Your task to perform on an android device: Carlos wants to try a new chocolate cake, so he asks for my advice. Send the Paleo flourless chocolate cake to Carlos3345@gmail.com via the Side Chef app.
Image 0: 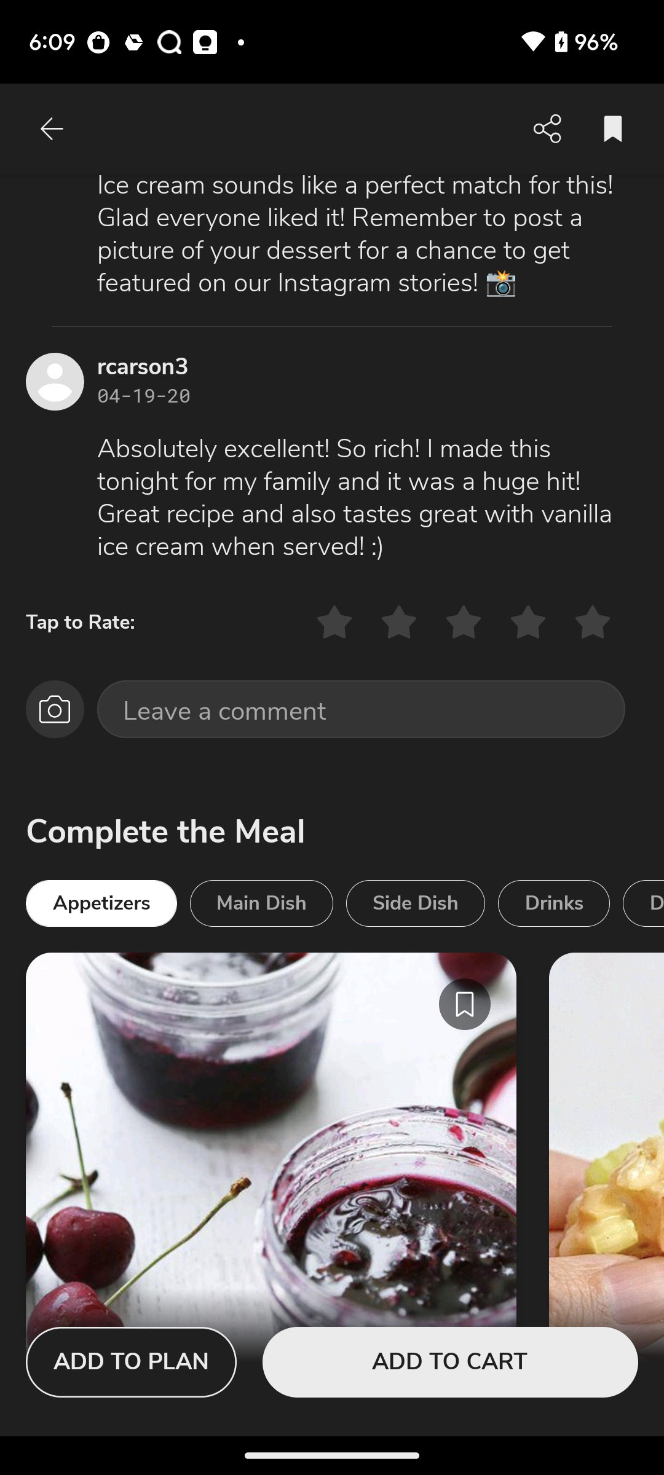
Click on the share icon at the top right corner of the screen
Step 0: click (368, 132)
Image 1: 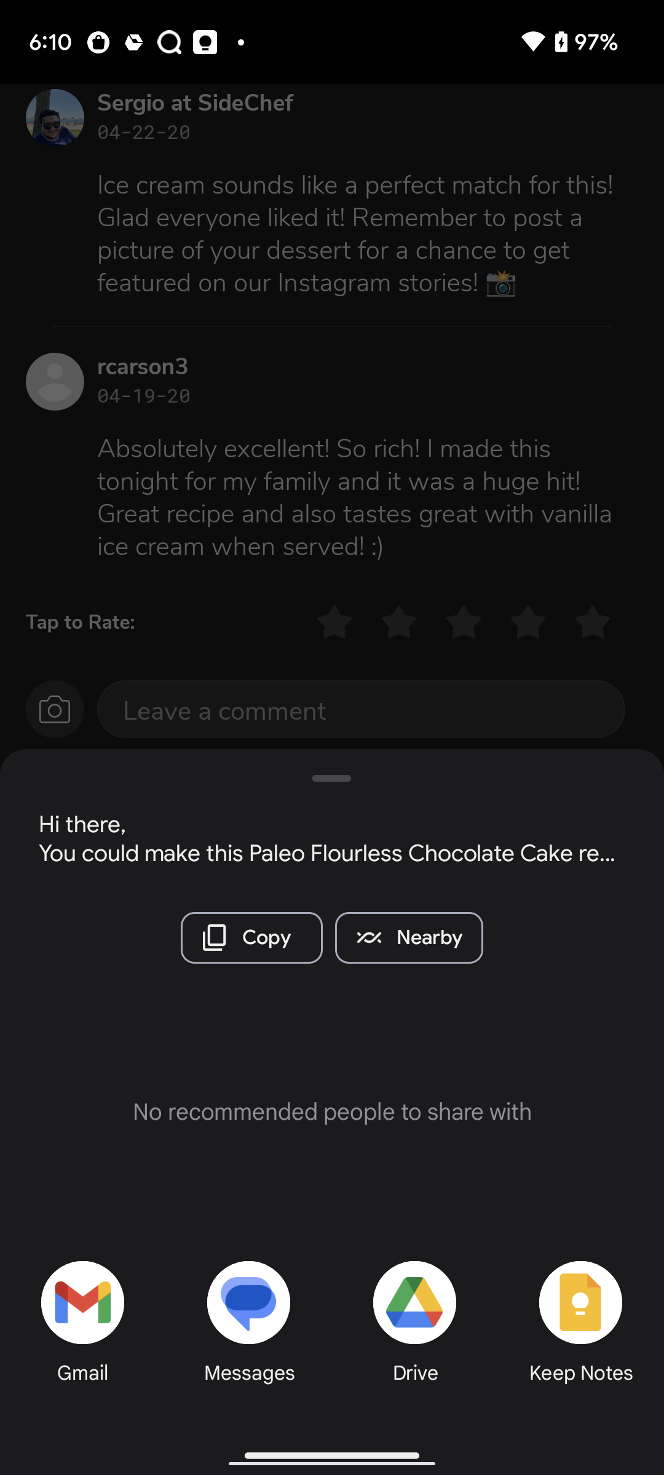
Click on the gmail option
Step 1: click (76, 1305)
Image 2: 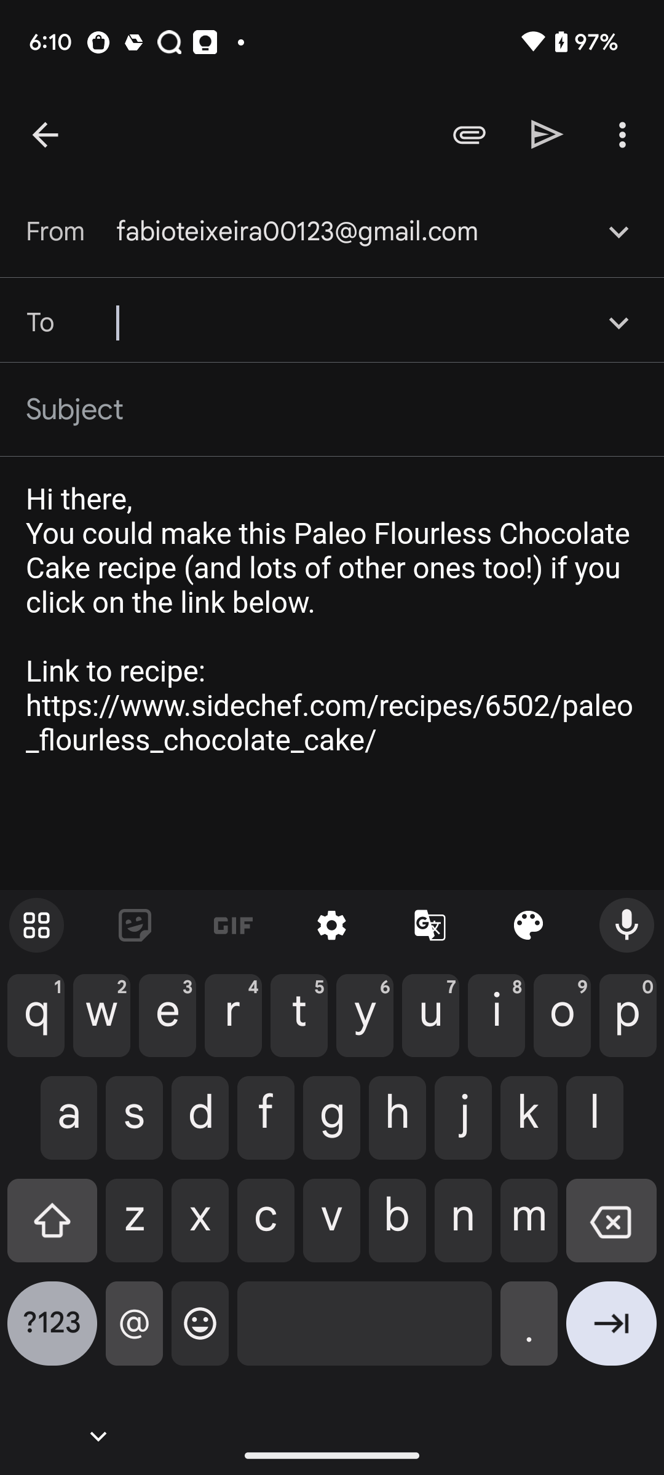
add recipient to Carlos3345@gmail.com
Step 2: type "Carlos3345@gmail.com"
Image 3: 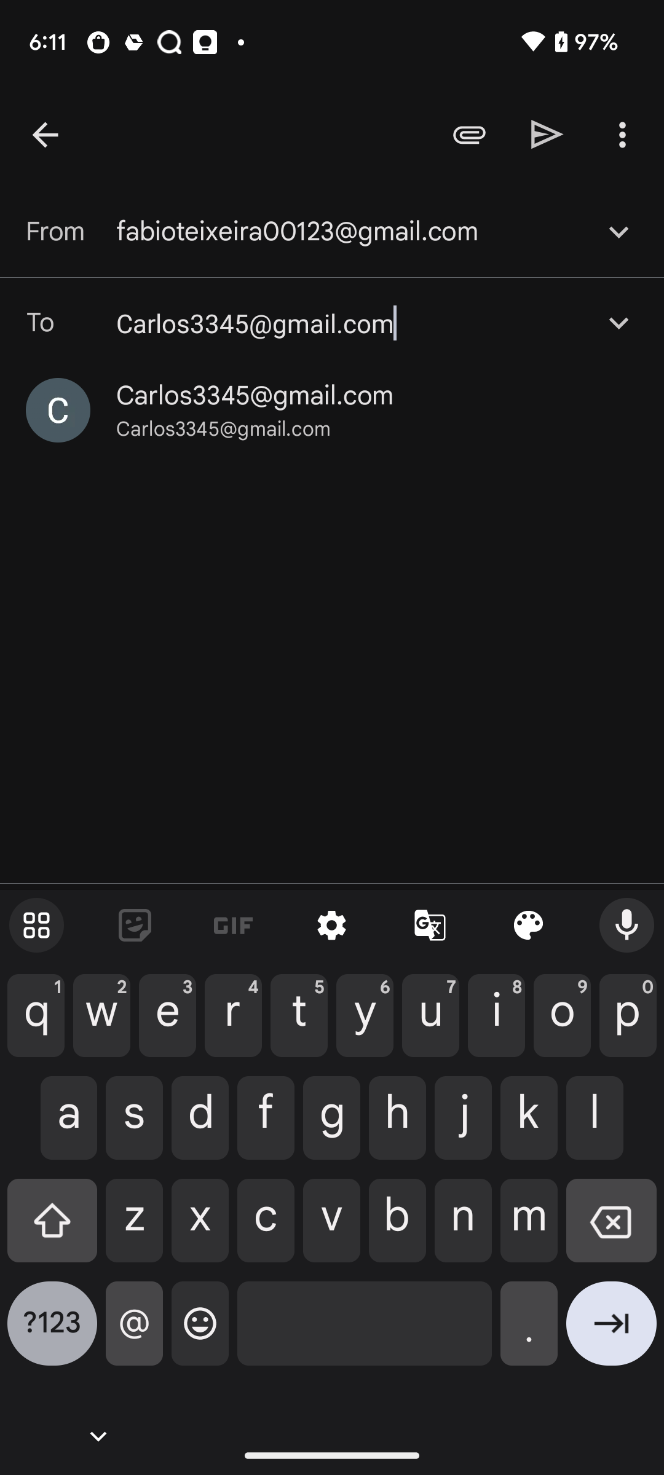
Click on the send icon at the top right corner of the screen
Step 3: click (547, 134)